Your task to perform on an android device: Share the download with Cole at coledbwpersonatest@gmail.com in the Google Docs app.
Image 0: 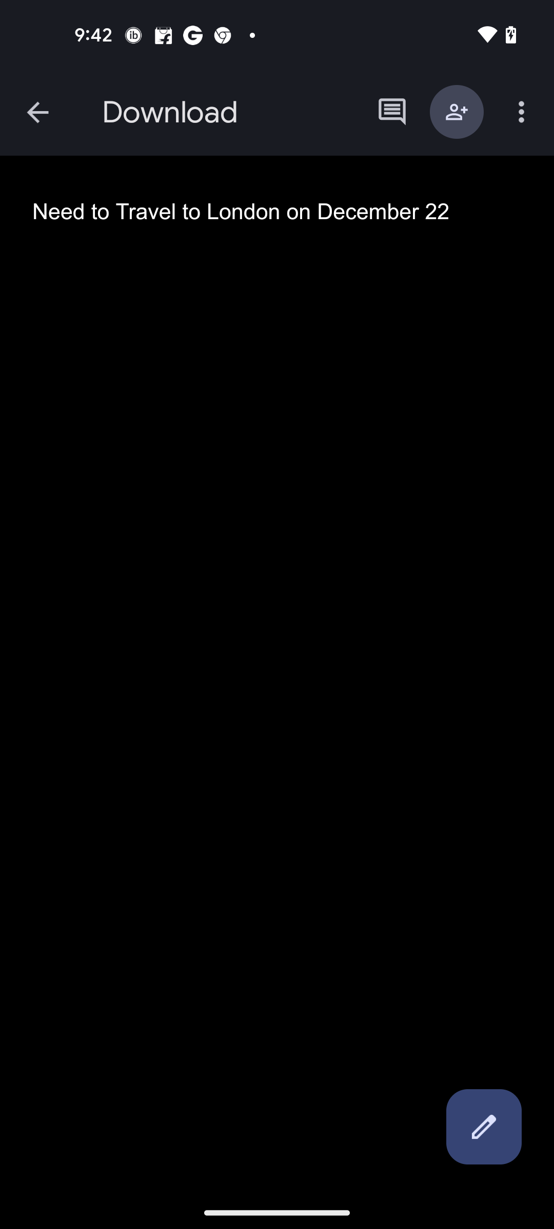
Get back to the previous page of the app
Step 0: press back button
Image 1: 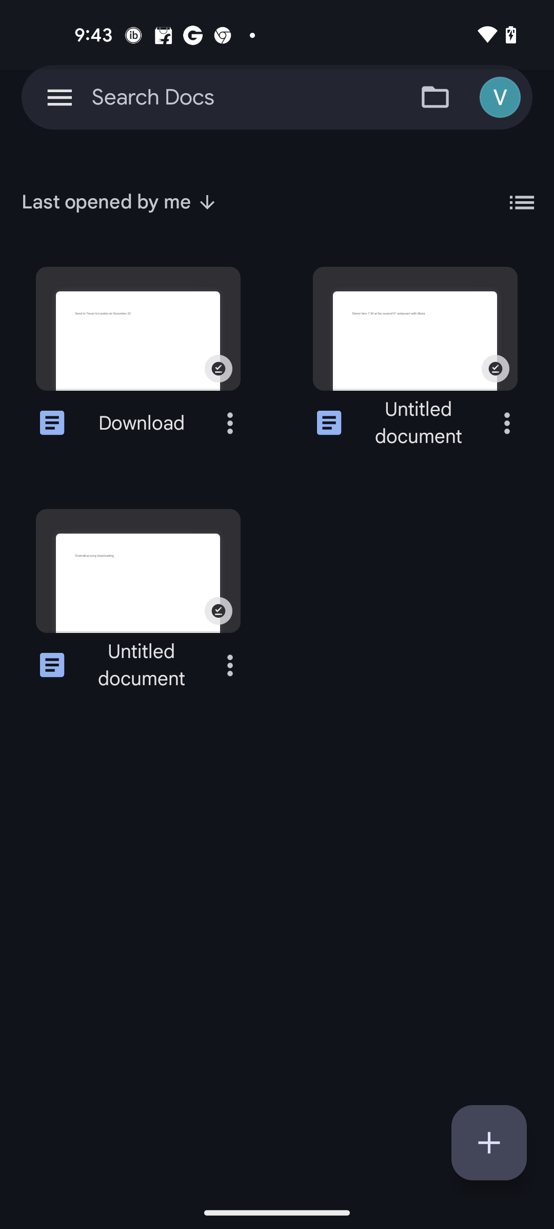
Click on the three dots more button of the download file
Step 1: click (230, 422)
Image 2: 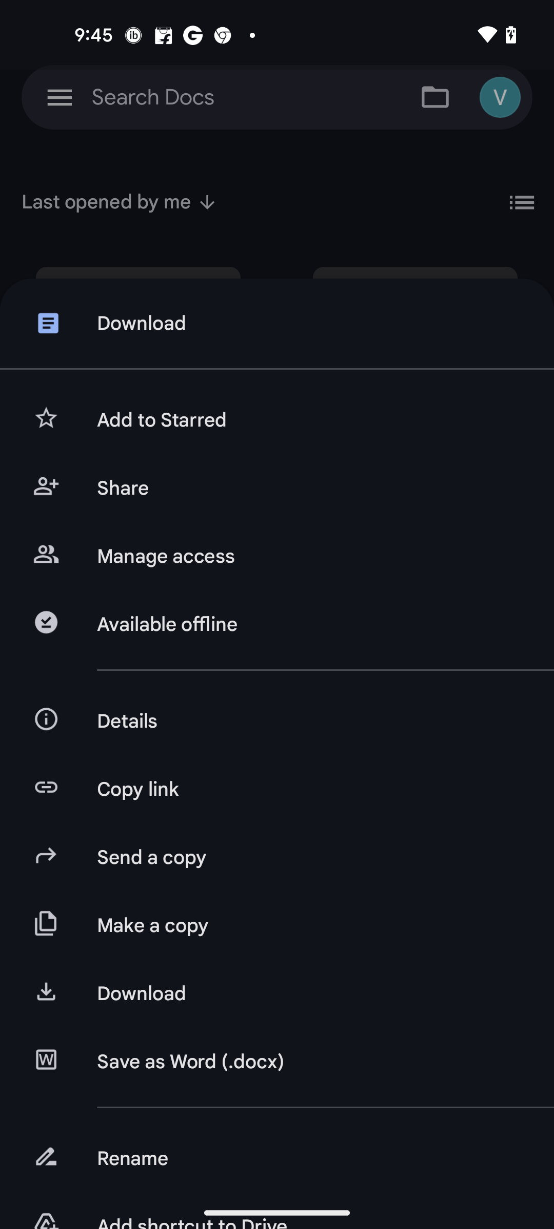
Click on the share button
Step 2: click (309, 488)
Image 3: 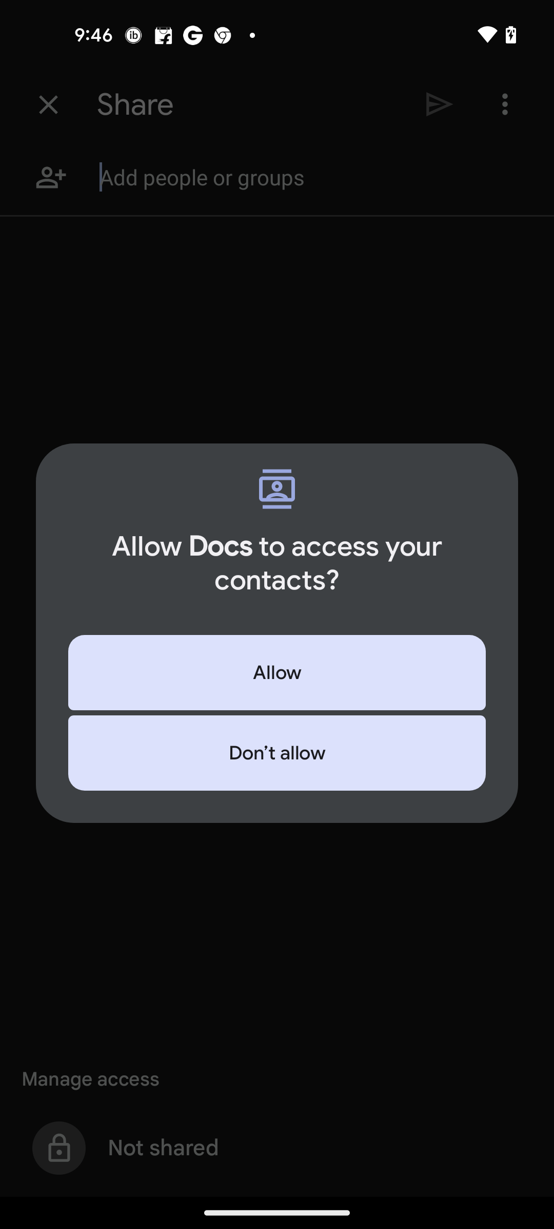
Click on the Allow button in the pop up
Step 3: click (277, 672)
Image 4: 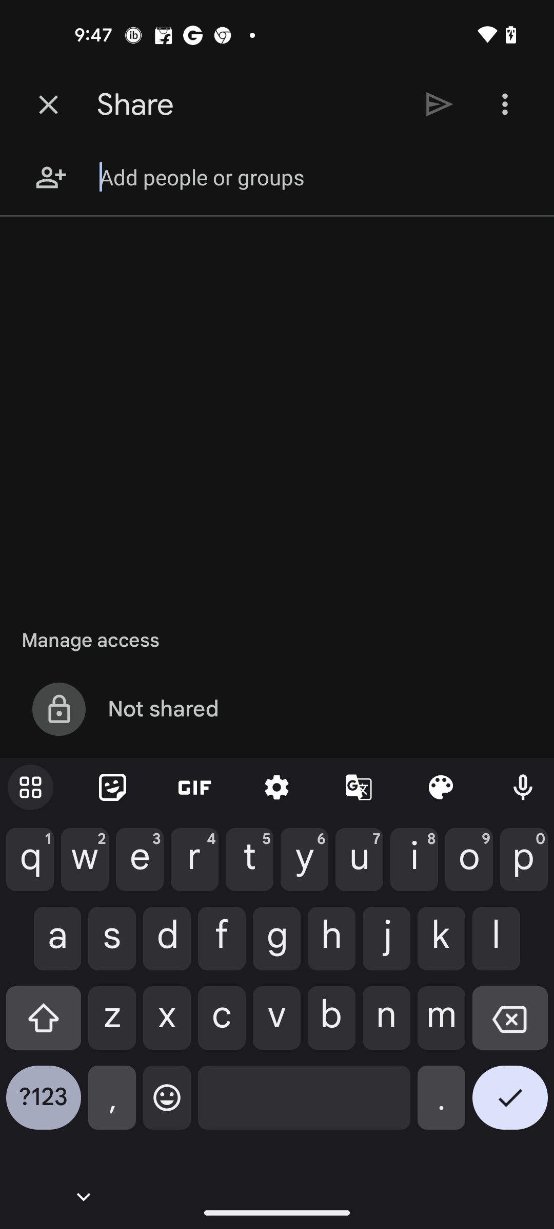
Type coledbwpersontest@gmail.com in the recipient mail id 
Step 4: type "coledbwpersontest@gmail.com"
Image 5: 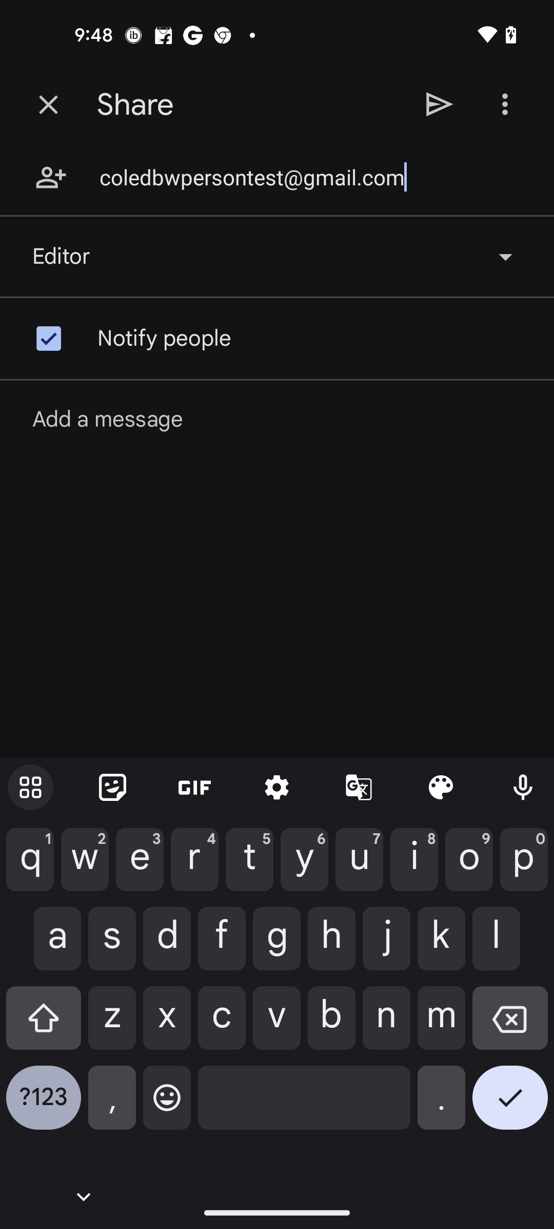
Click on the send button at the top of the screen
Step 5: click (440, 104)
Image 6: 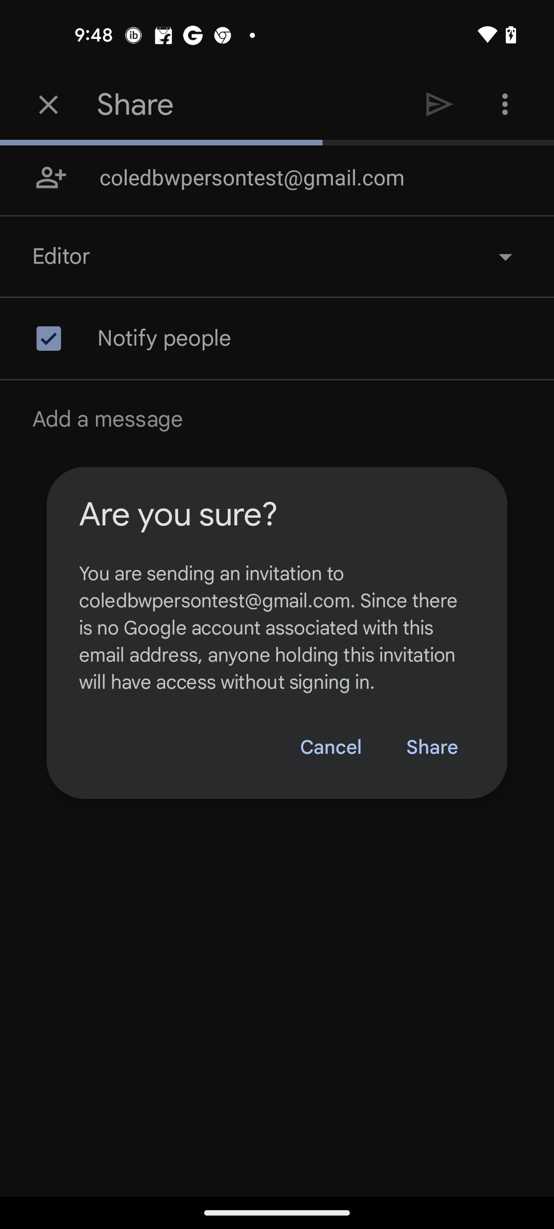
Click on the share button in the pop up
Step 6: click (407, 729)
Image 7: 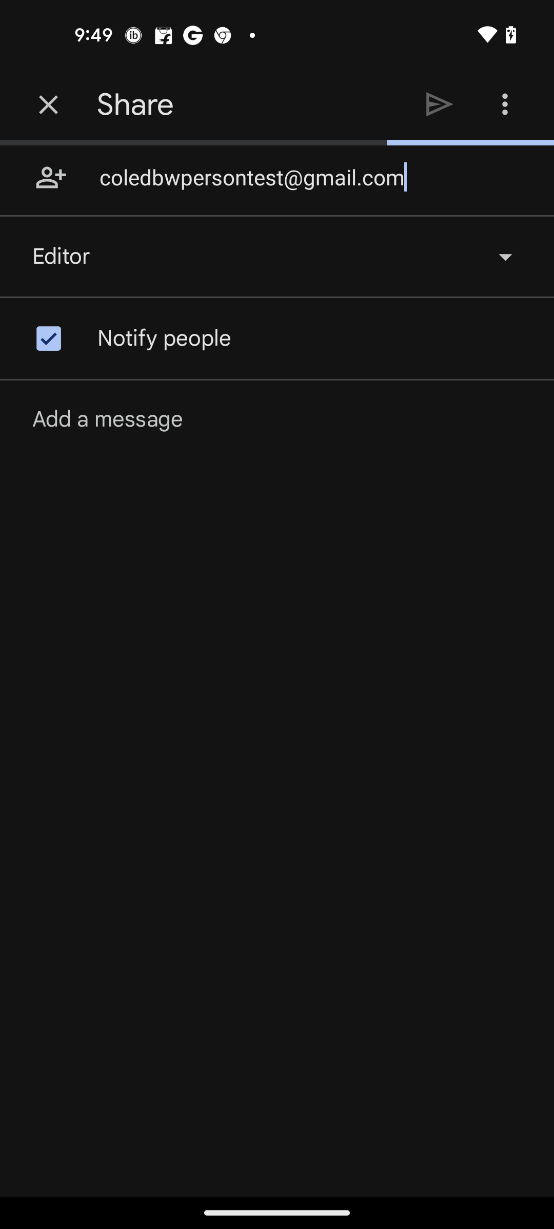
Click on the share button in the pop up
Step 7: wait